Your task to perform on an android device: Please direct me from Britannique hotel to port royal station in the correct way as I'm not familiar with the direction.
Image 0: 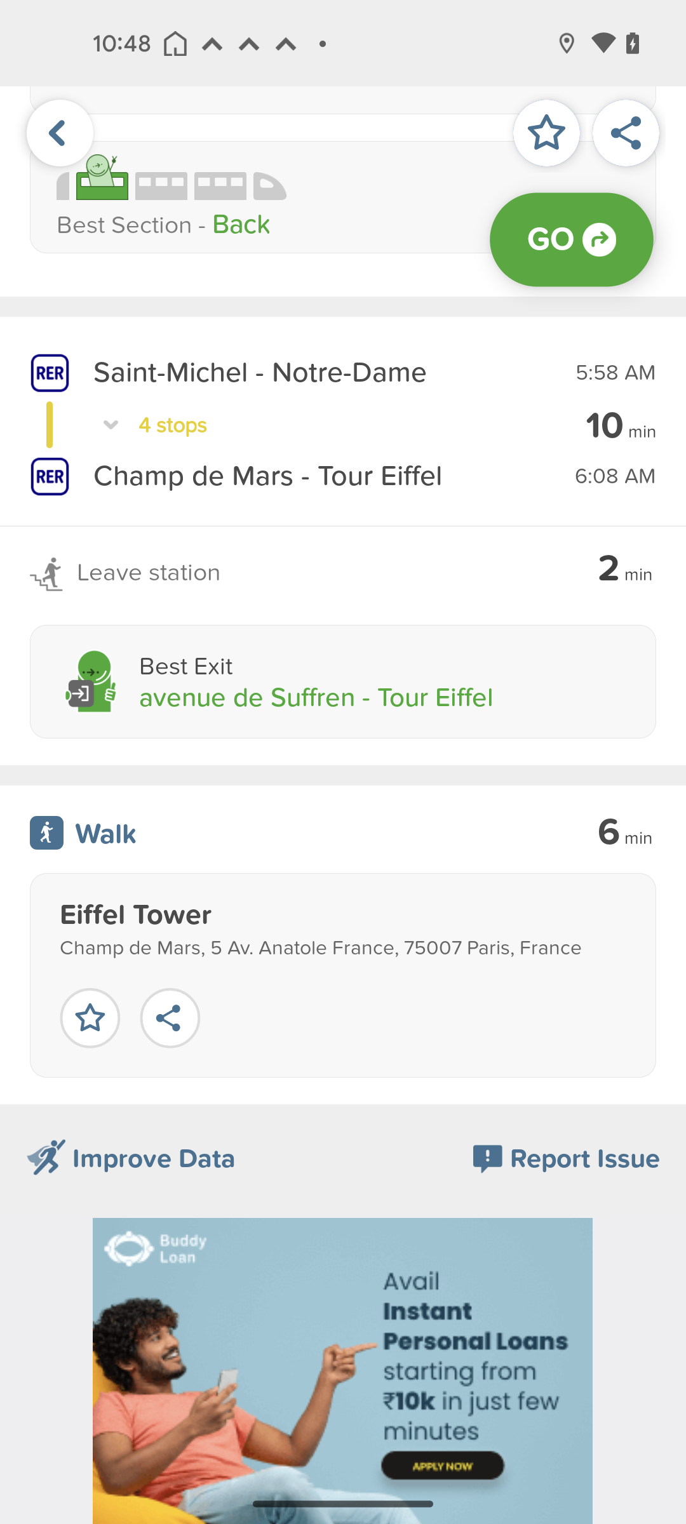
Swipe down to view walk option
Step 0: scroll up
Image 1: 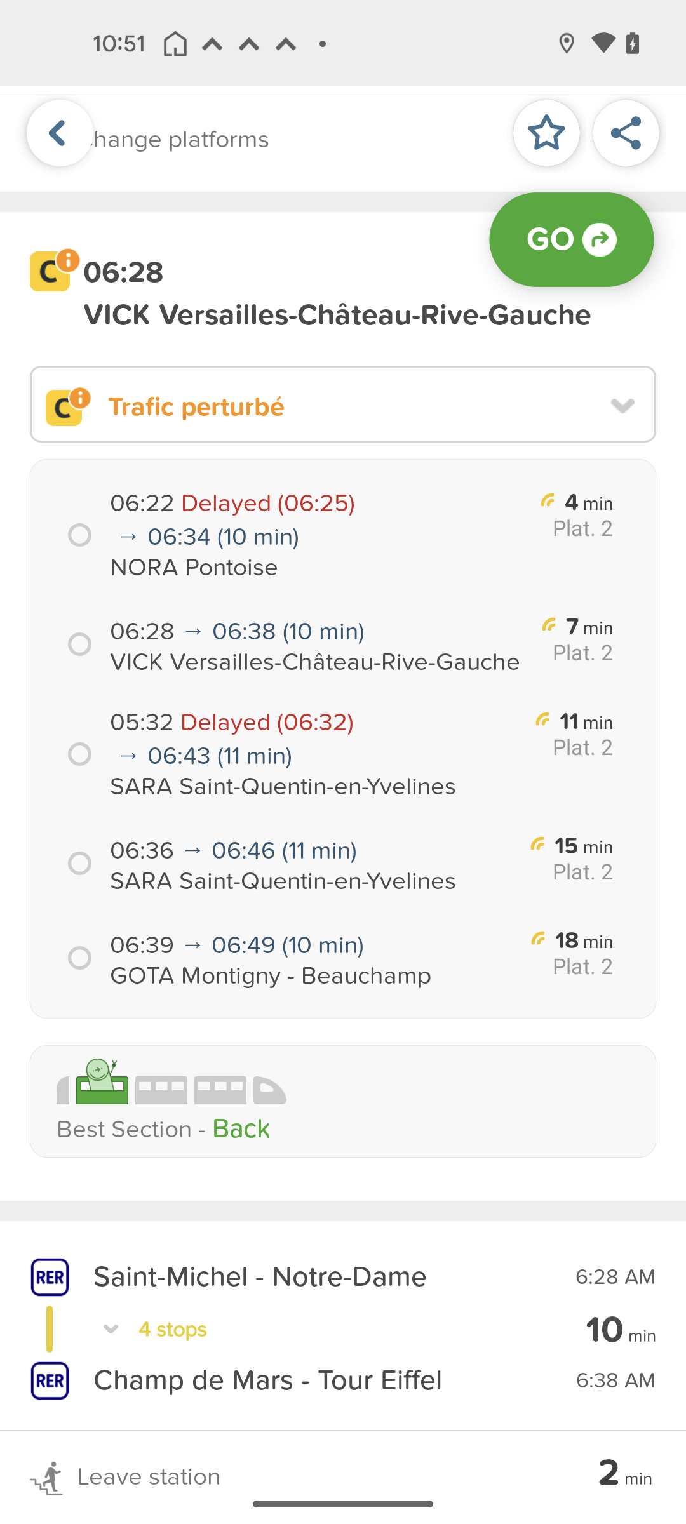
Swipe down to view walk option
Step 1: scroll up
Image 2: 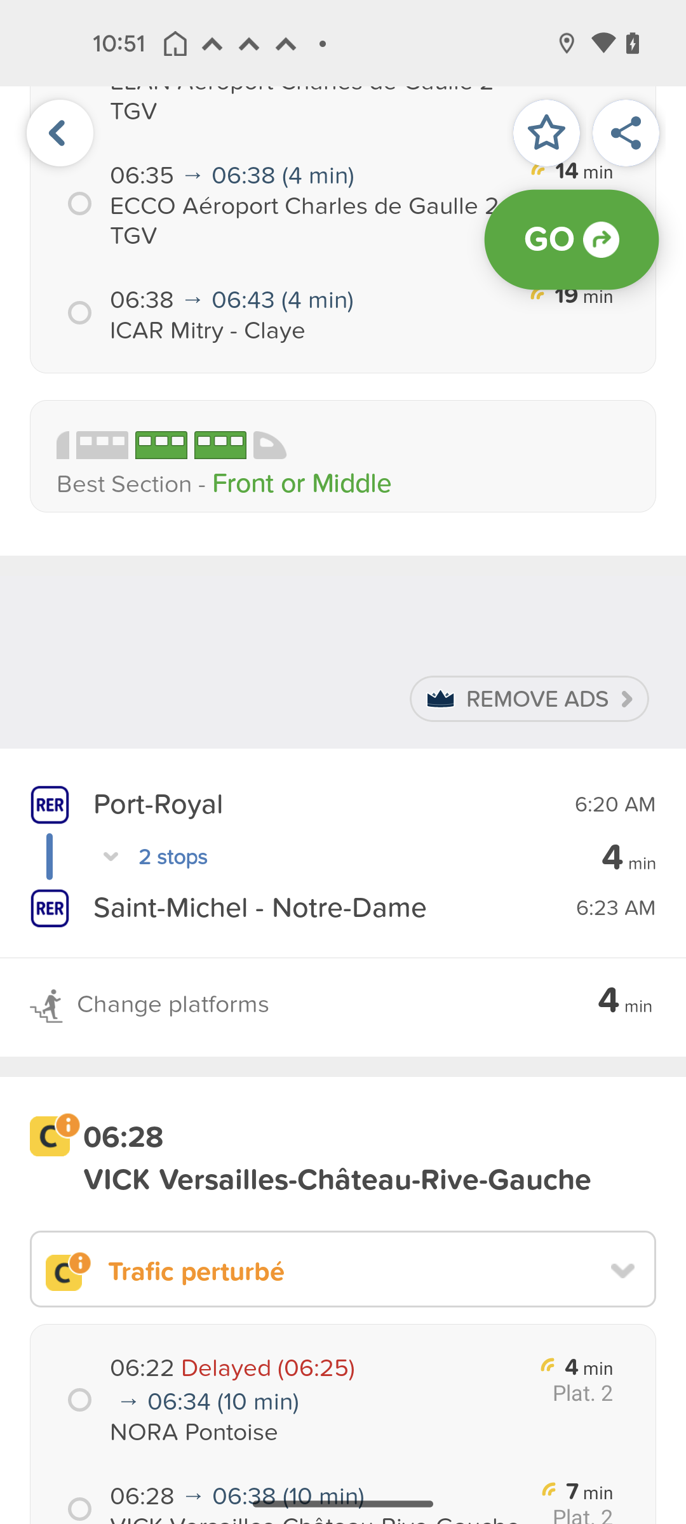
Swipe down to view walk option
Step 2: scroll up
Image 3: 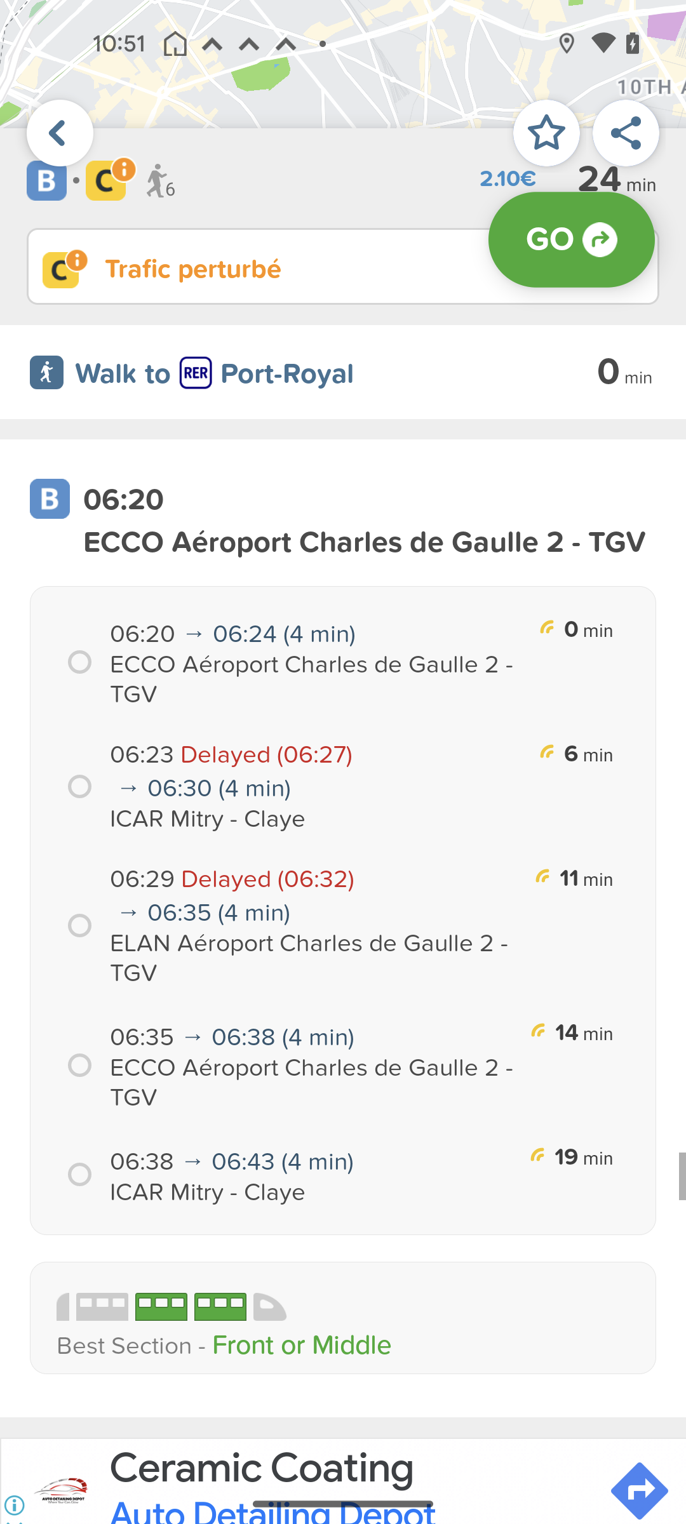
Tap on the walk to port royal option
Step 3: click (322, 372)